Your task to perform on an android device: Download the amsterdam file .
Image 0: 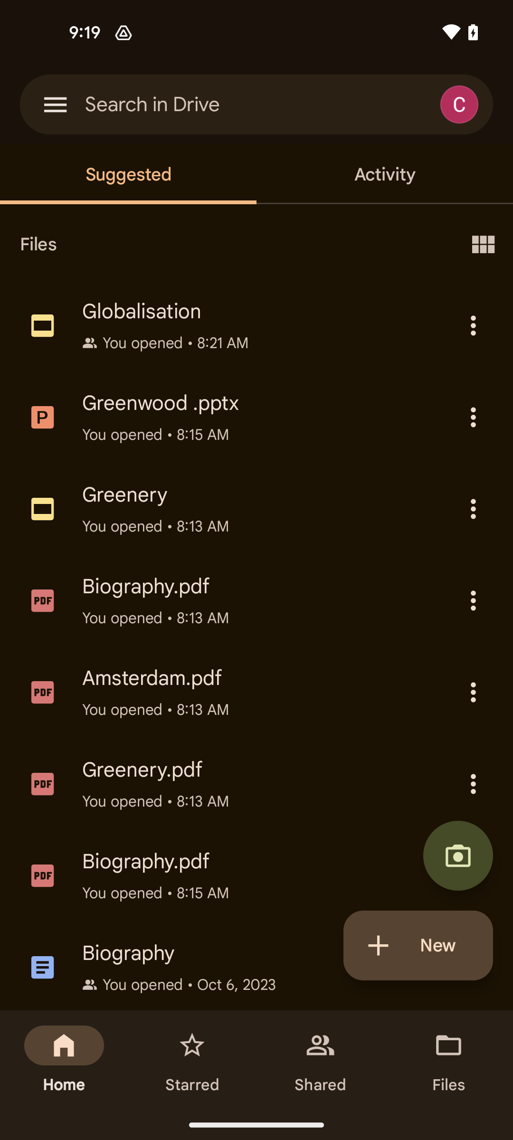
Tap on the three dots icon of amsterdam file
Step 0: click (473, 692)
Image 1: 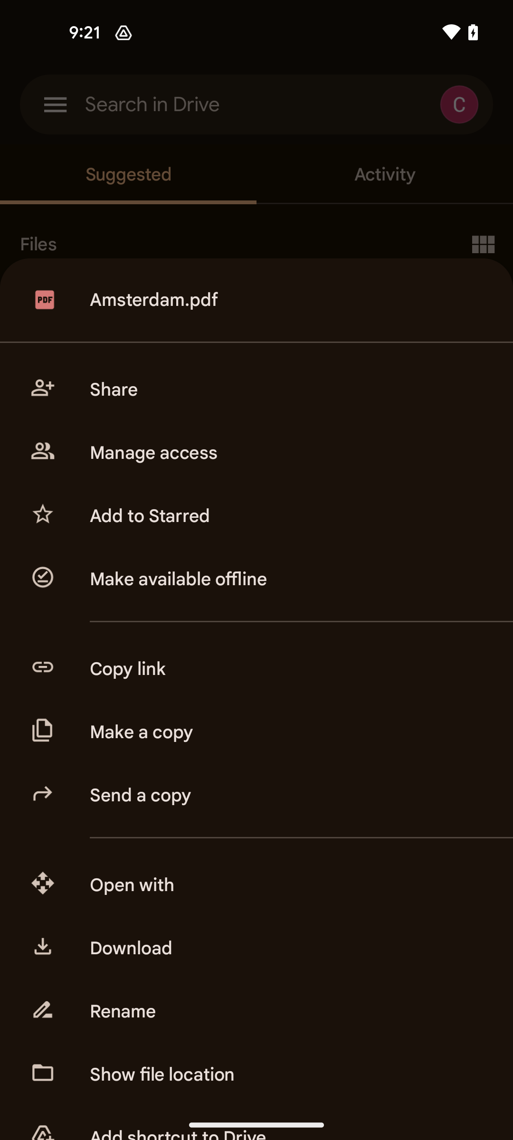
Select the download option
Step 1: click (286, 948)